Your task to perform on an android device: Look through the Wall Street Journal, one of my favorite books in the genre of books and magazines.
Image 1: 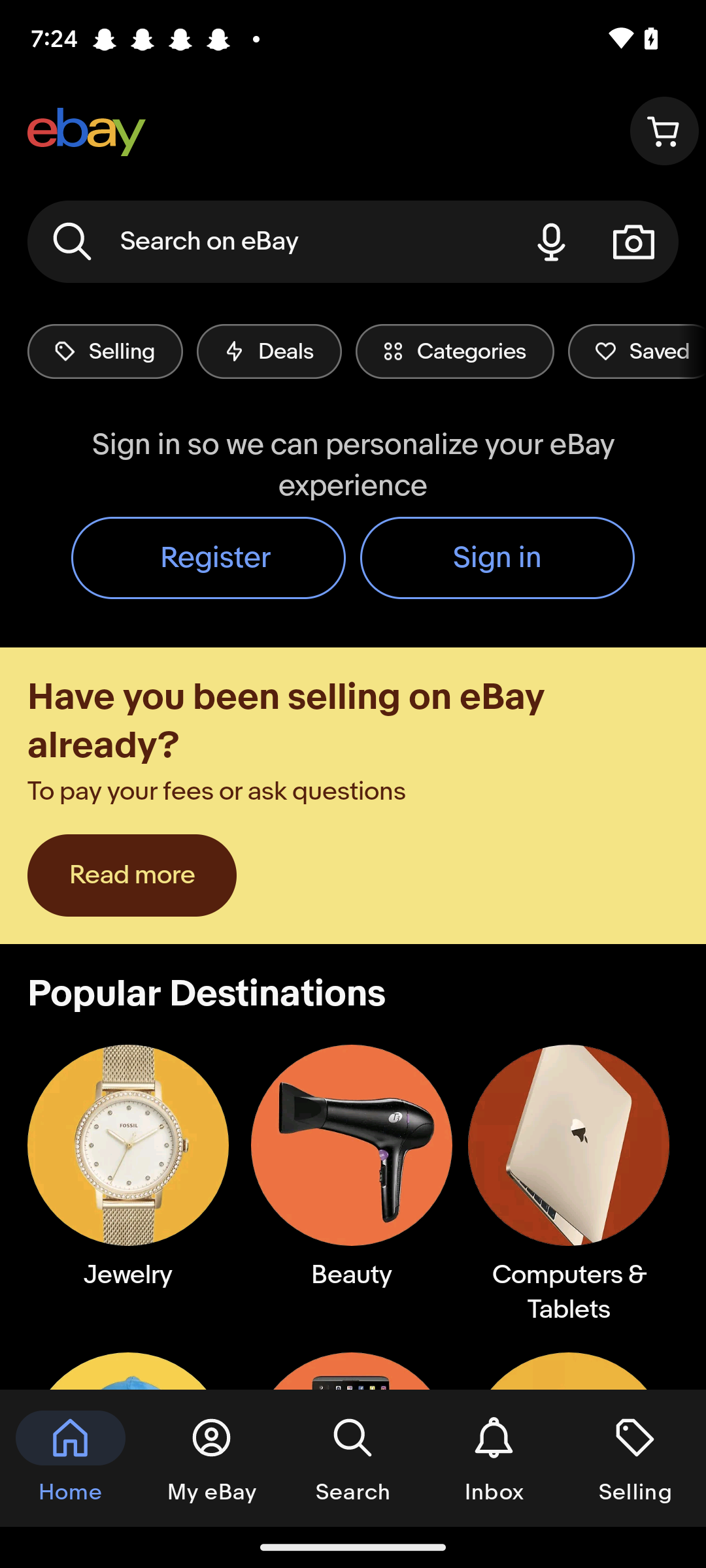
Click on Categories at the top of the screen.
Step 1: click (454, 351)
Image 2: 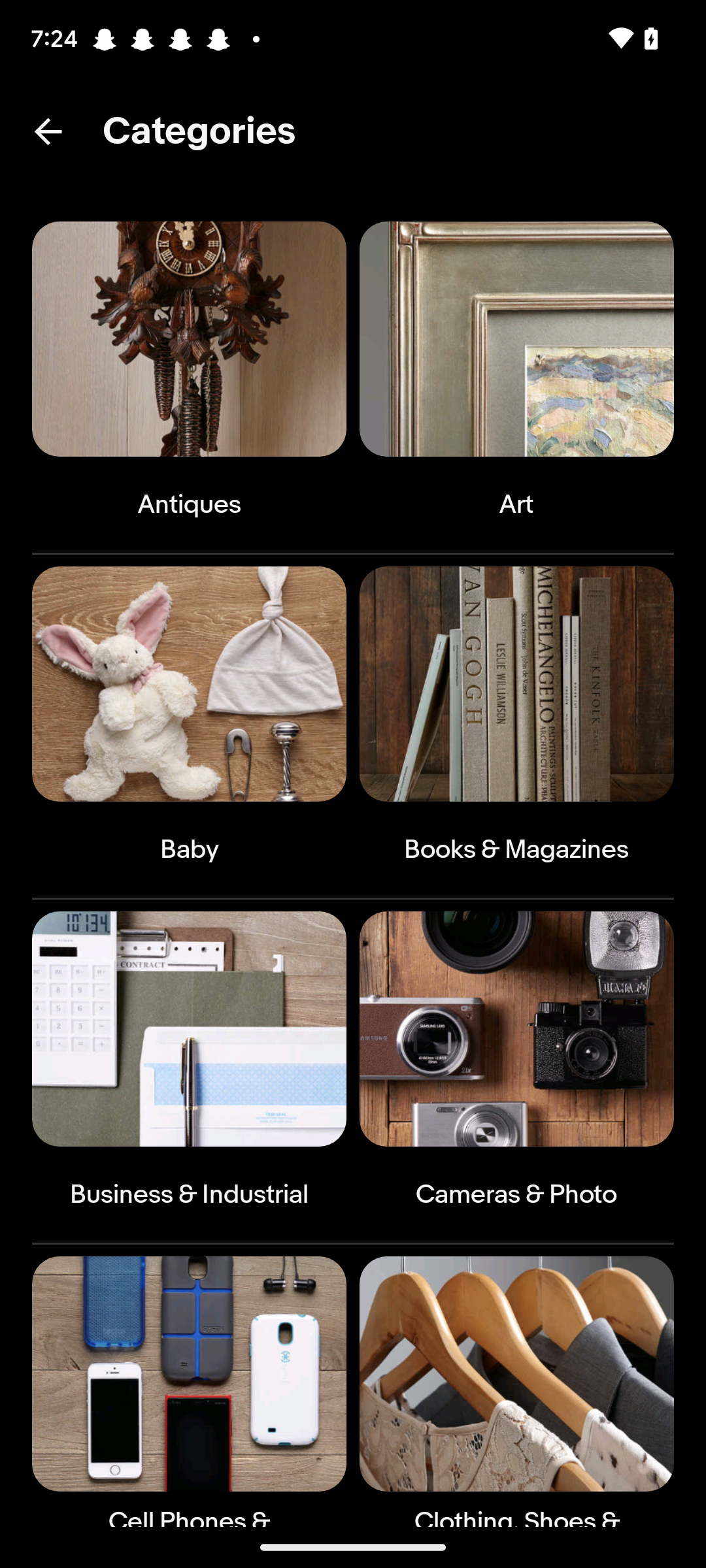
Click on Books and Magazines on the right side of the screen.
Step 2: click (488, 742)
Image 3: 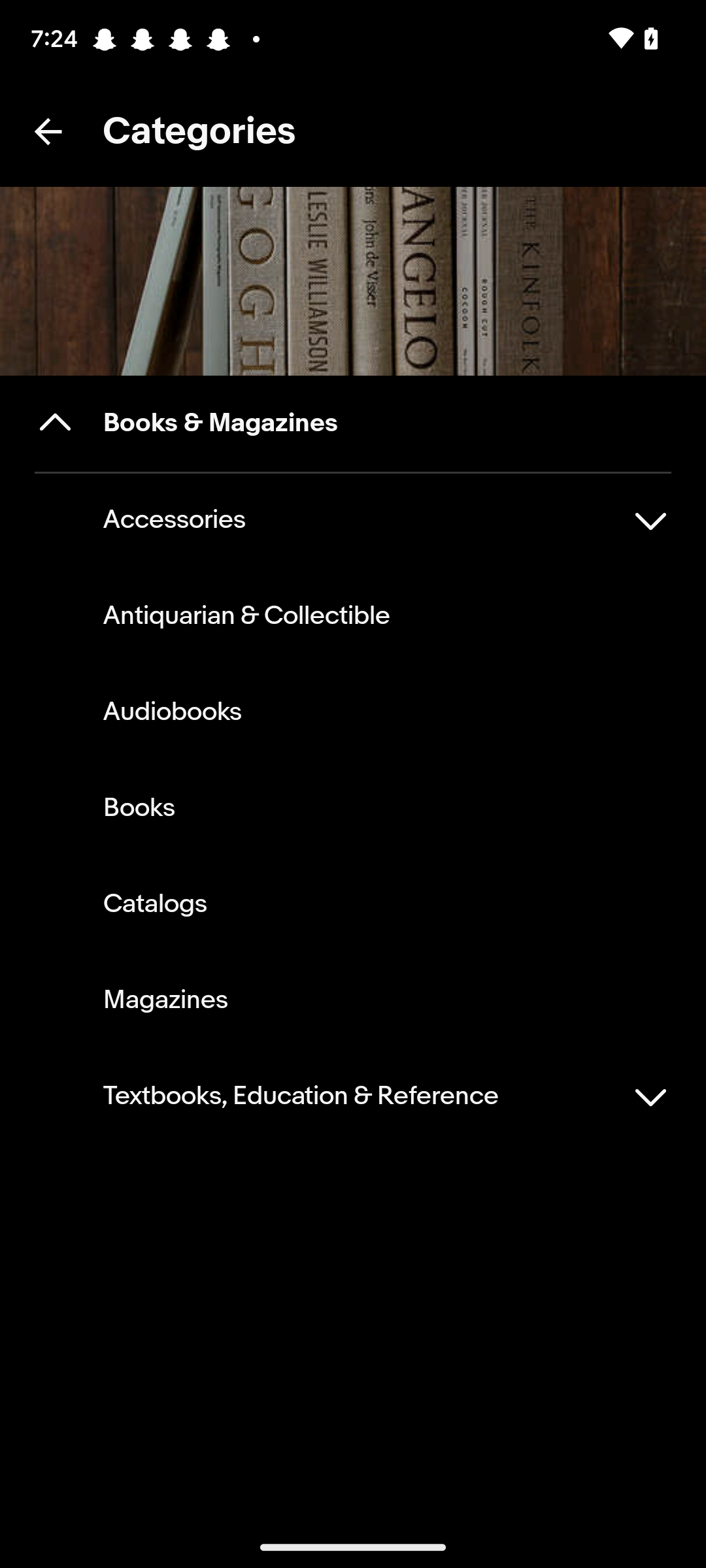
Click on fourth option in the list.
Step 3: click (353, 808)
Image 4: 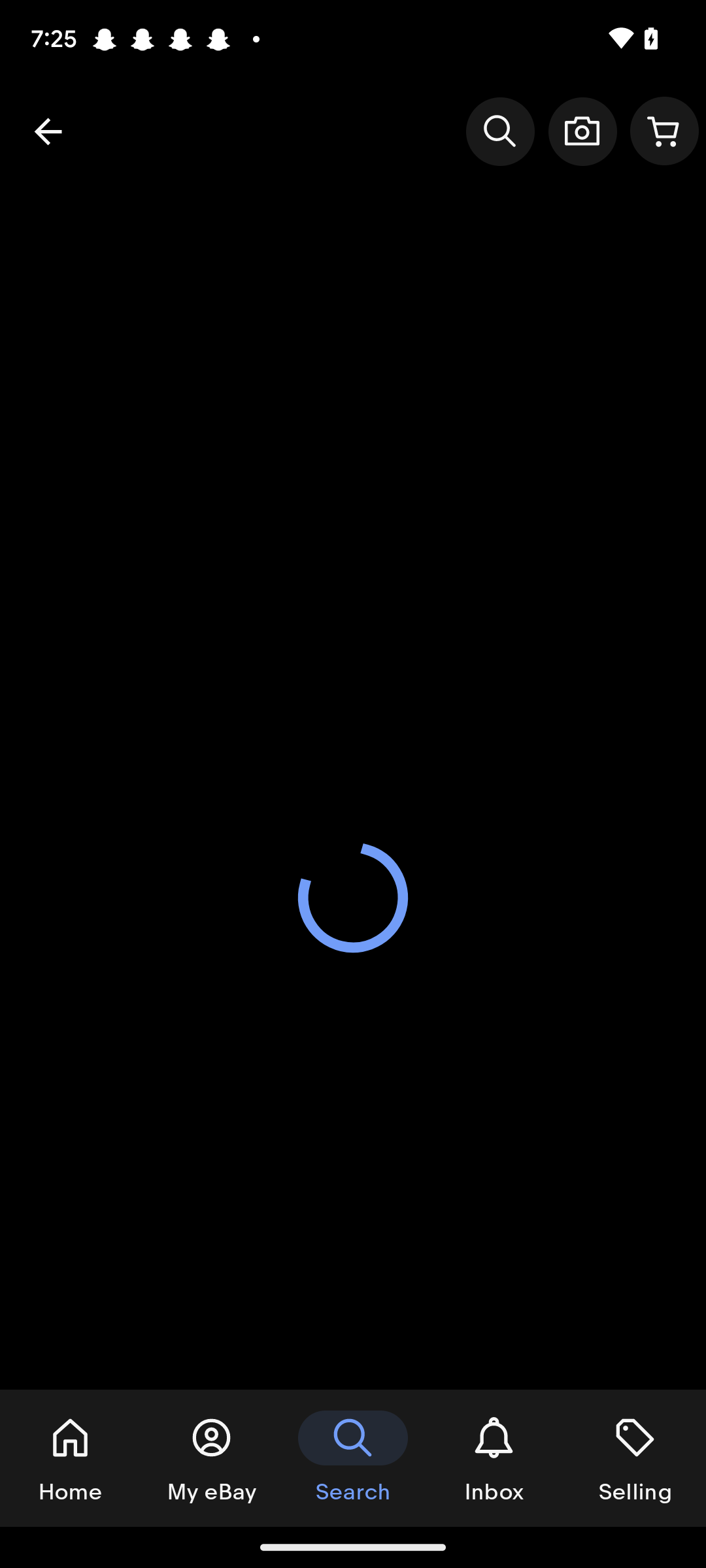
Click on search icon at the top right side of the screen.
Step 4: click (499, 131)
Image 5: 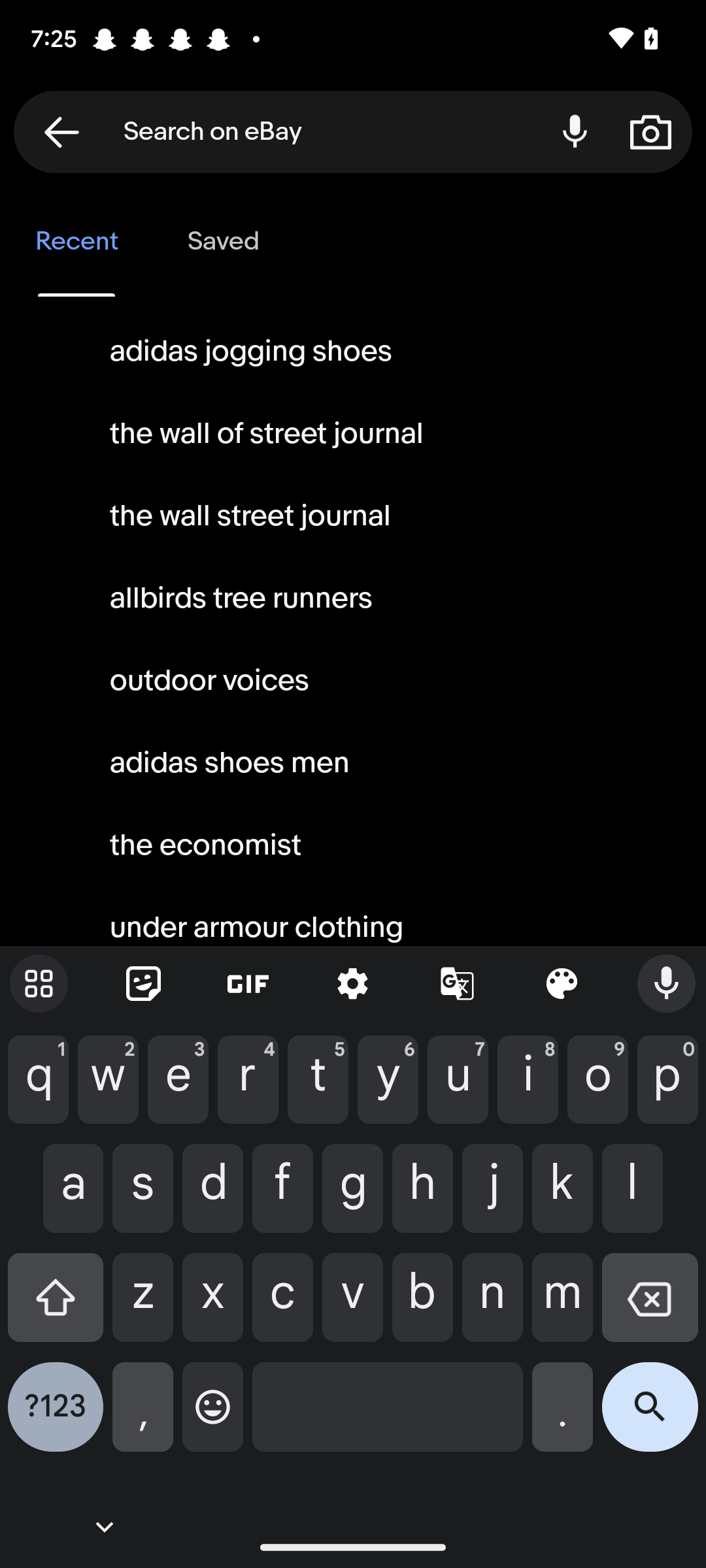
Type the wall street journal in the text field.
Step 5: type "the wall street journal"
Image 7: 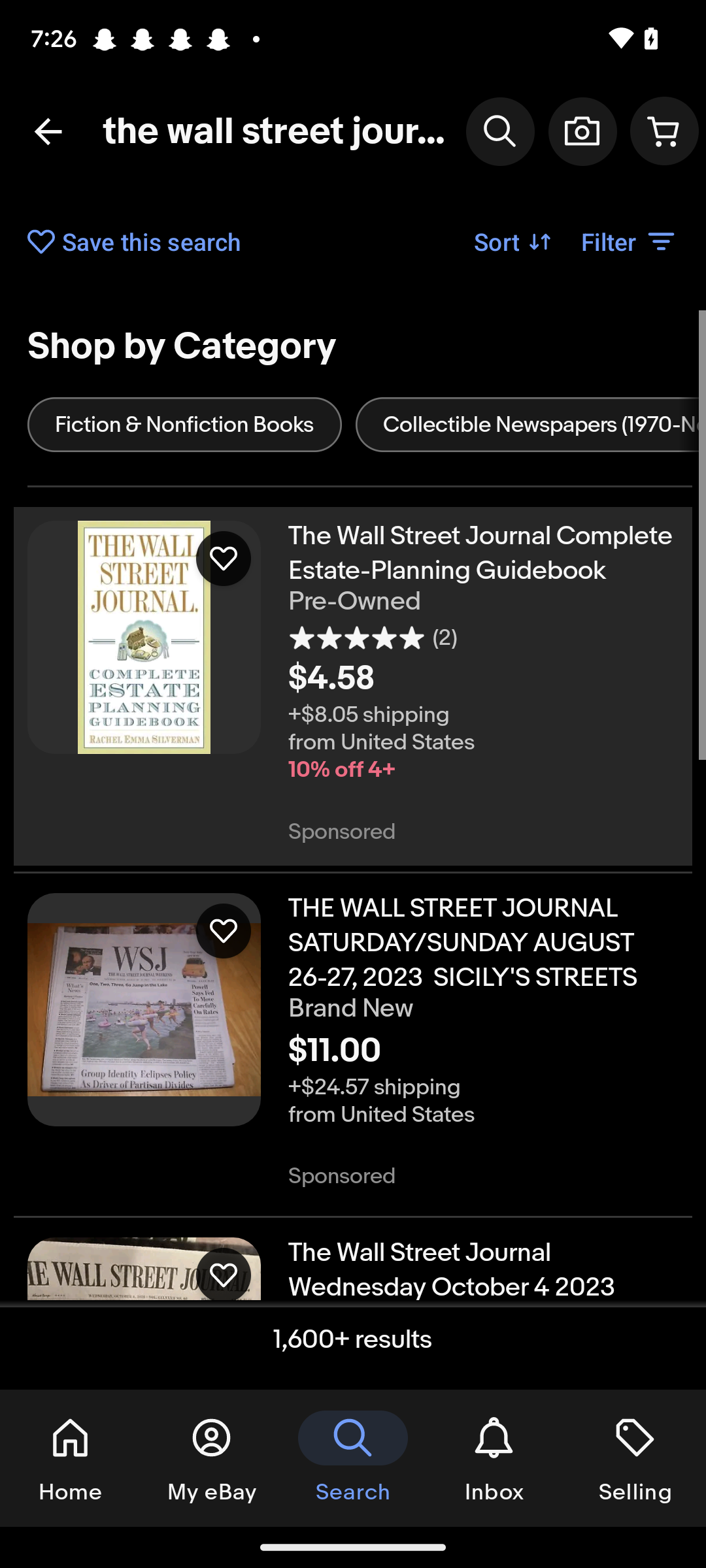
Scroll up
Step 7: scroll down